Your task to perform on an android device: Repeat the Manali tour reminder every day
Image 0: 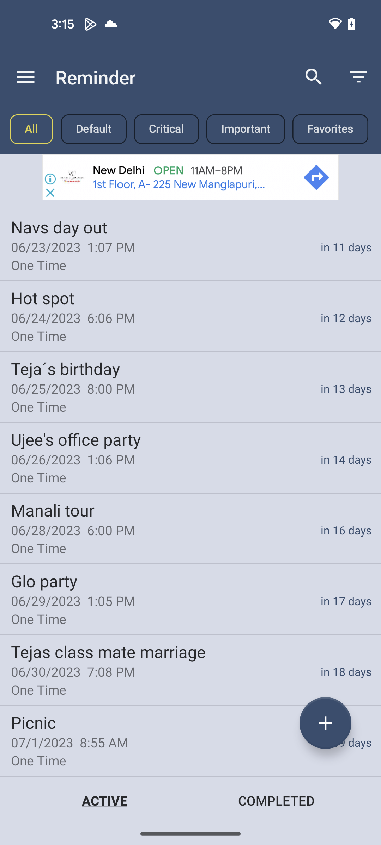
Select the Manali tour reminder
Step 0: click (190, 527)
Image 1: 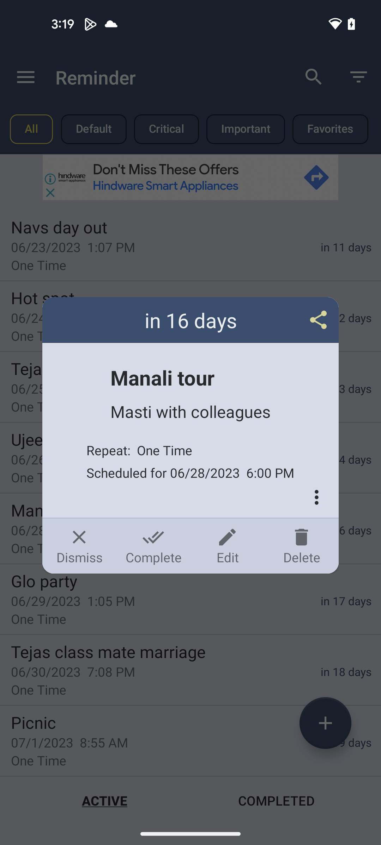
Click on the edit option
Step 1: click (227, 546)
Image 2: 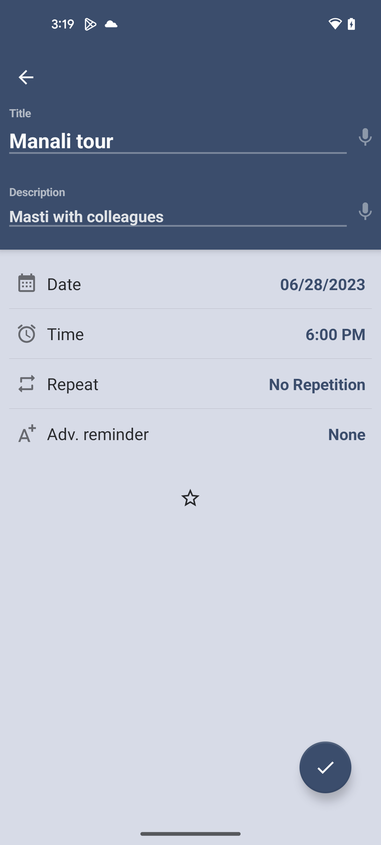
Click on repeat option
Step 2: click (142, 383)
Image 3: 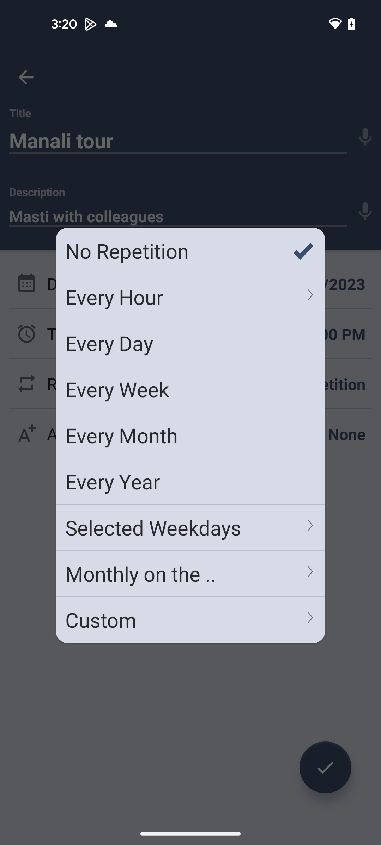
Select reminder for every day
Step 3: click (190, 343)
Image 4: 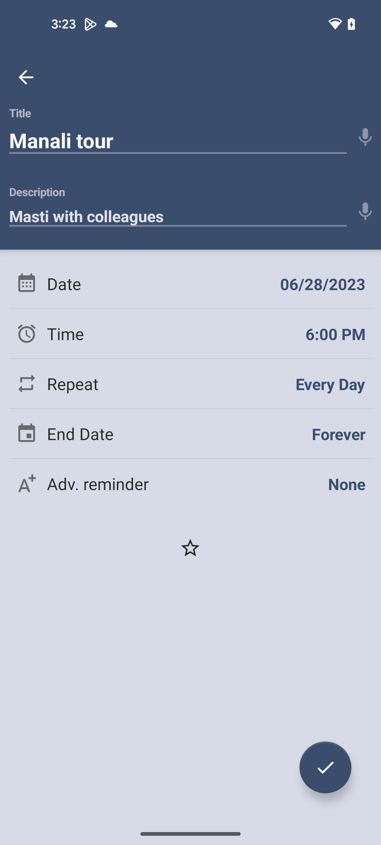
Click on the tick button at the right bottom corner of the screen
Step 4: click (325, 767)
Image 5: 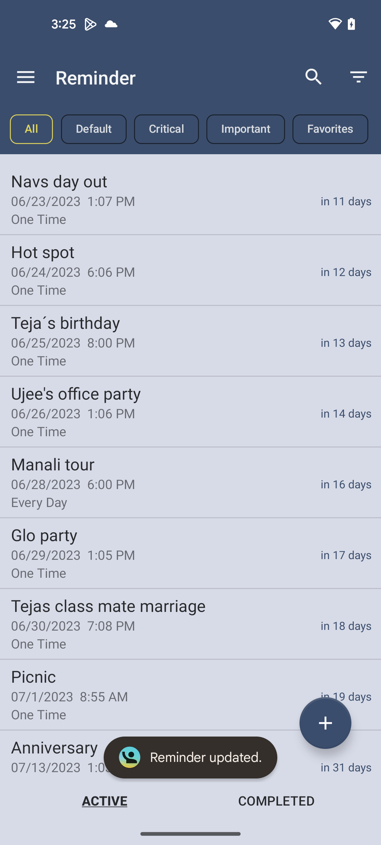
Click on the tick button at the right bottom corner of the screen
Step 5: wait